Your task to perform on an android device: As my eyes begin to suffer, in the KitchenStories app, I want to switch the display setting to light mode.
Image 0: 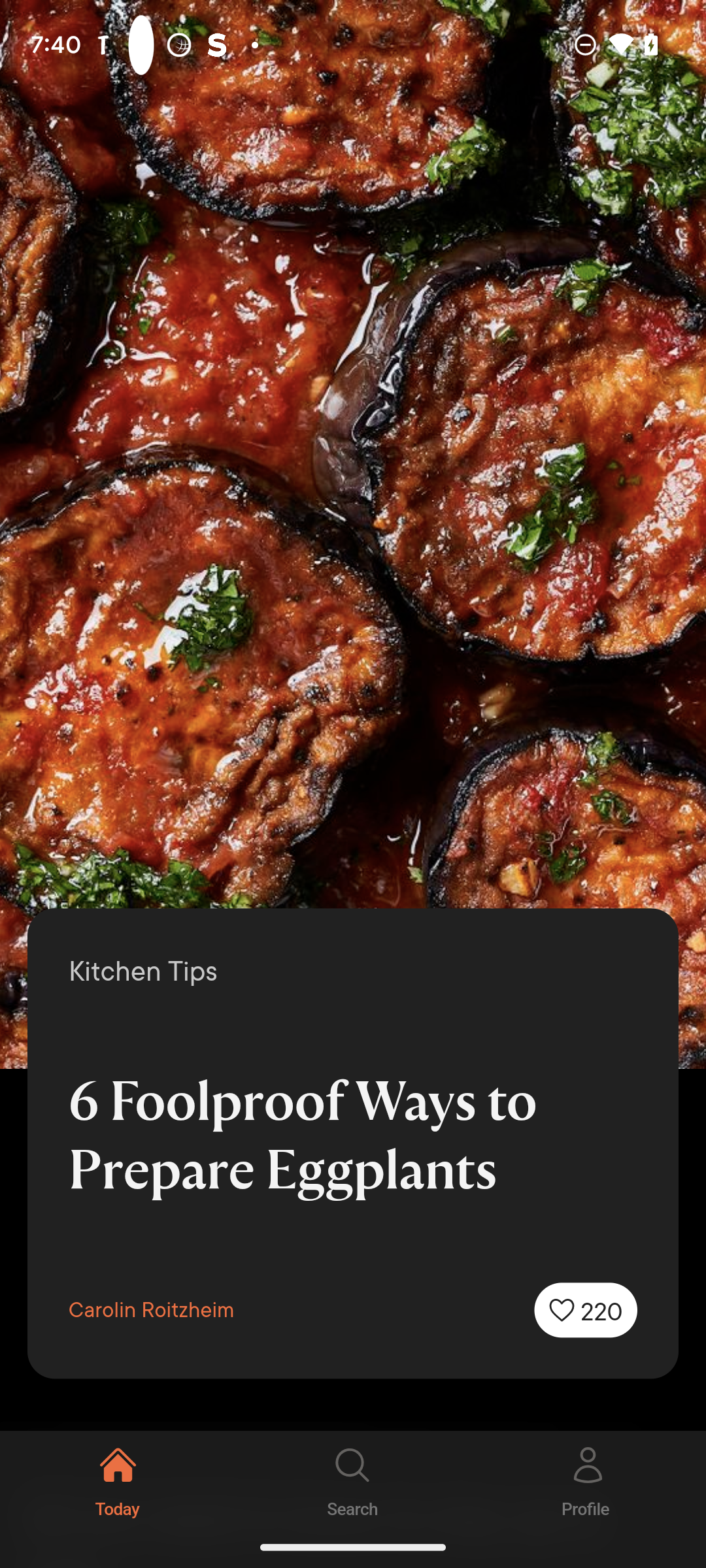
Click on the profile tab
Step 0: click (588, 1478)
Image 1: 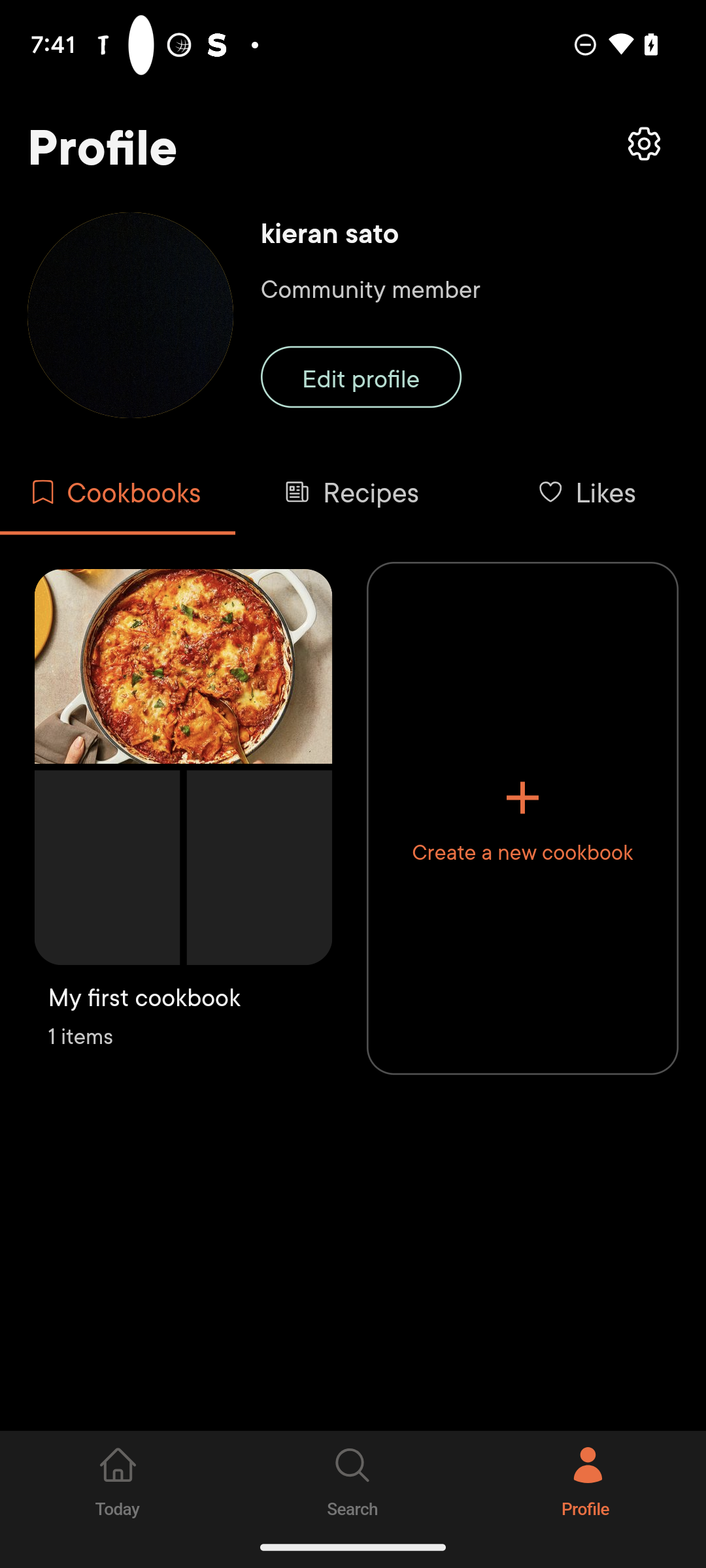
Click on the setting icon at the top right of the screen
Step 1: click (353, 267)
Image 2: 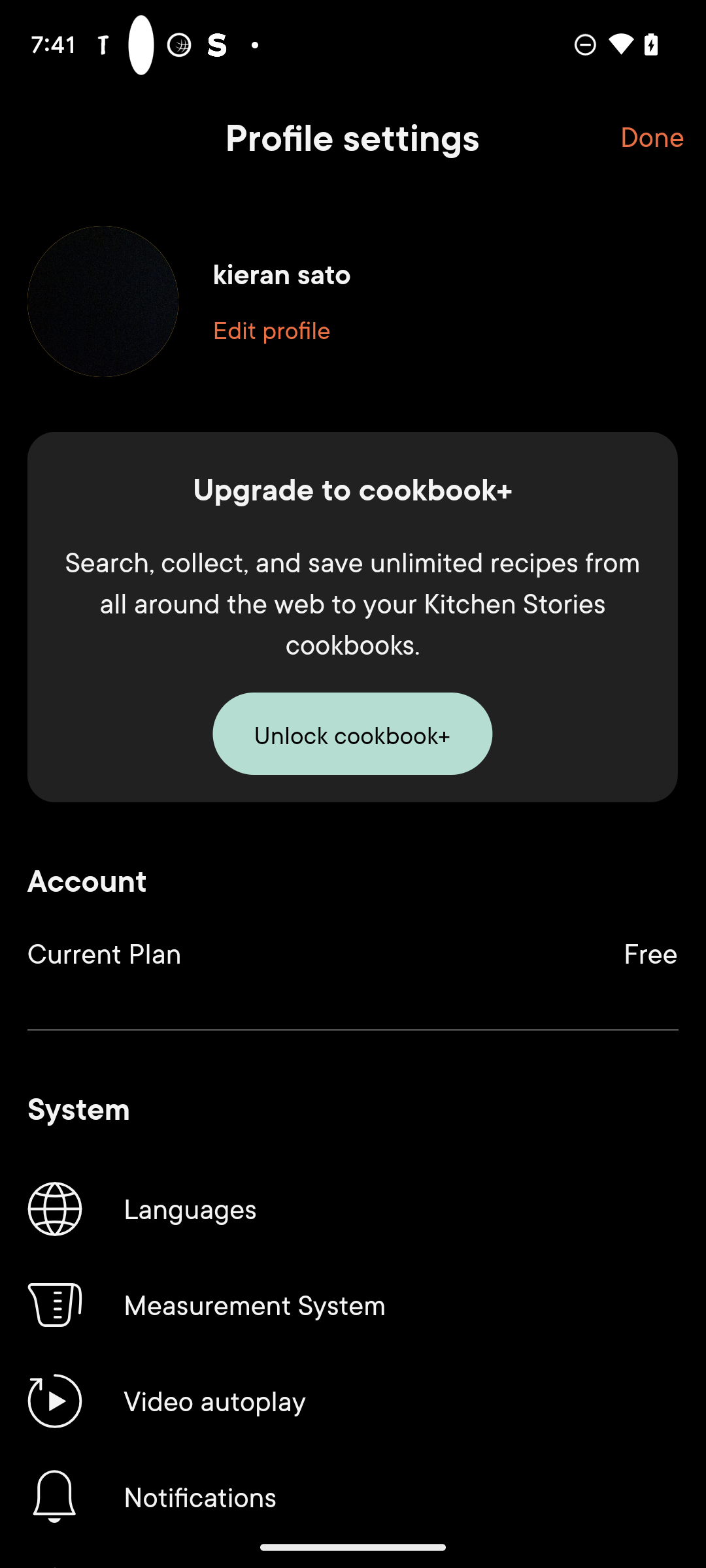
Swipe up to view the display option
Step 2: scroll down
Image 3: 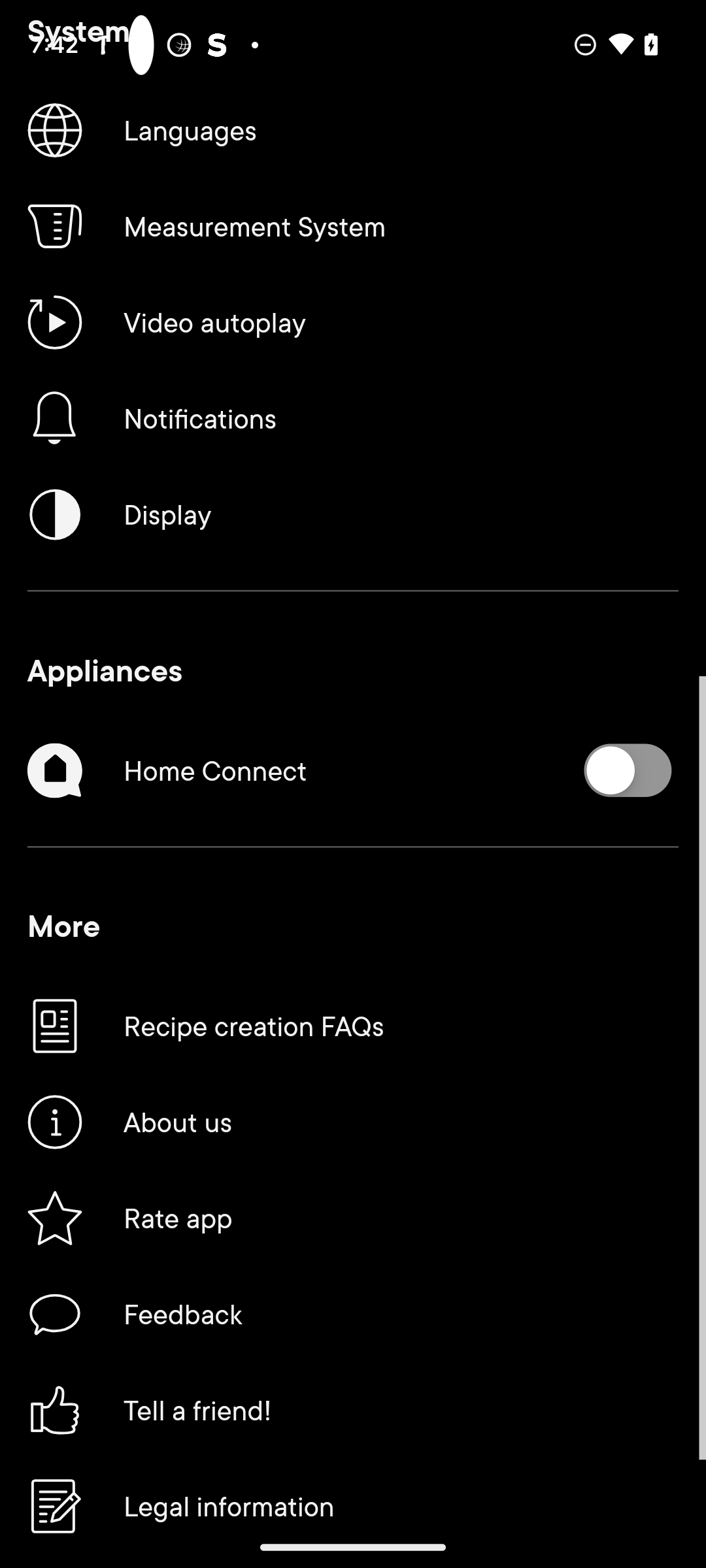
Click on the display option
Step 3: click (353, 514)
Image 4: 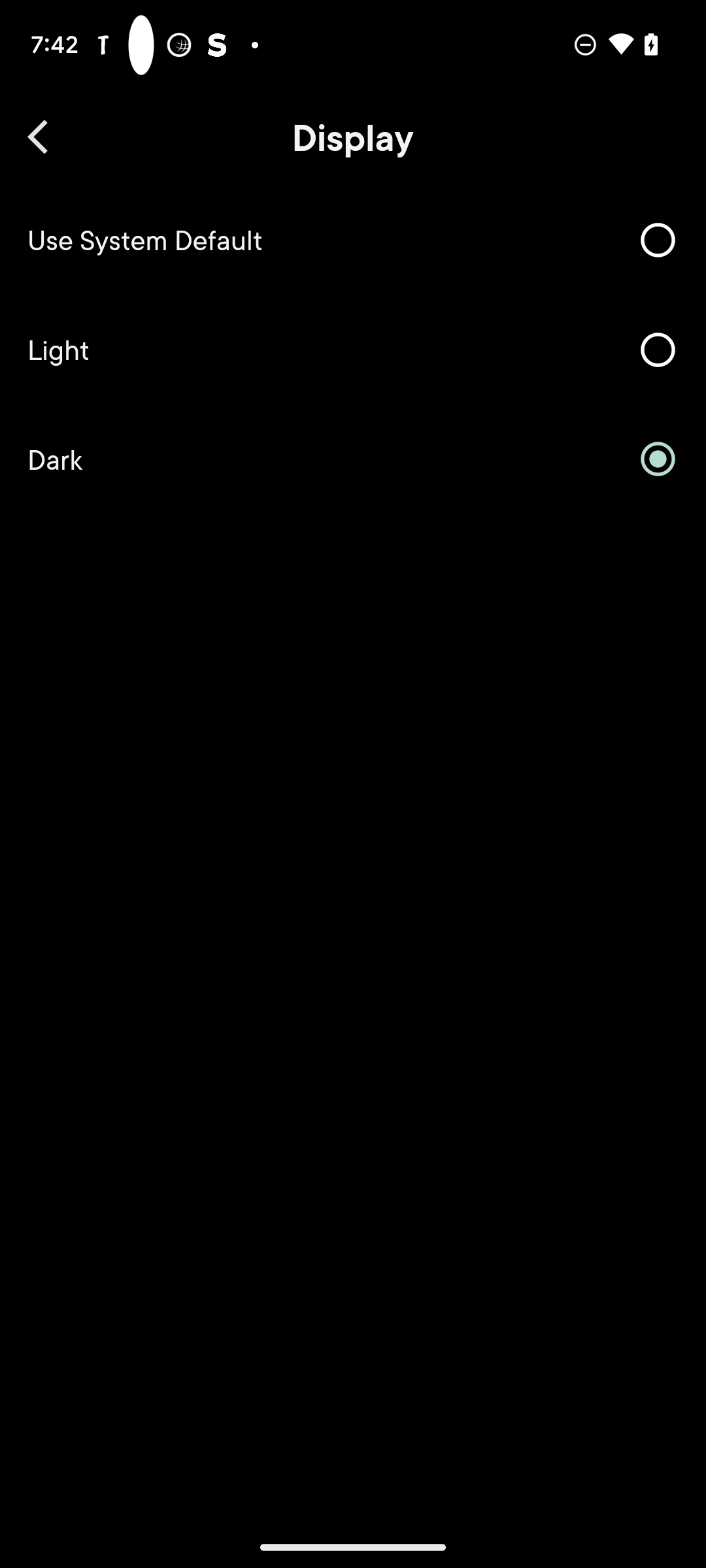
Click on the light option.
Step 4: click (353, 349)